Your task to perform on an android device: I want to make a copy of the landscapedesign.pdf file in the nature file so that I can view all important files in one place.
Image 0: 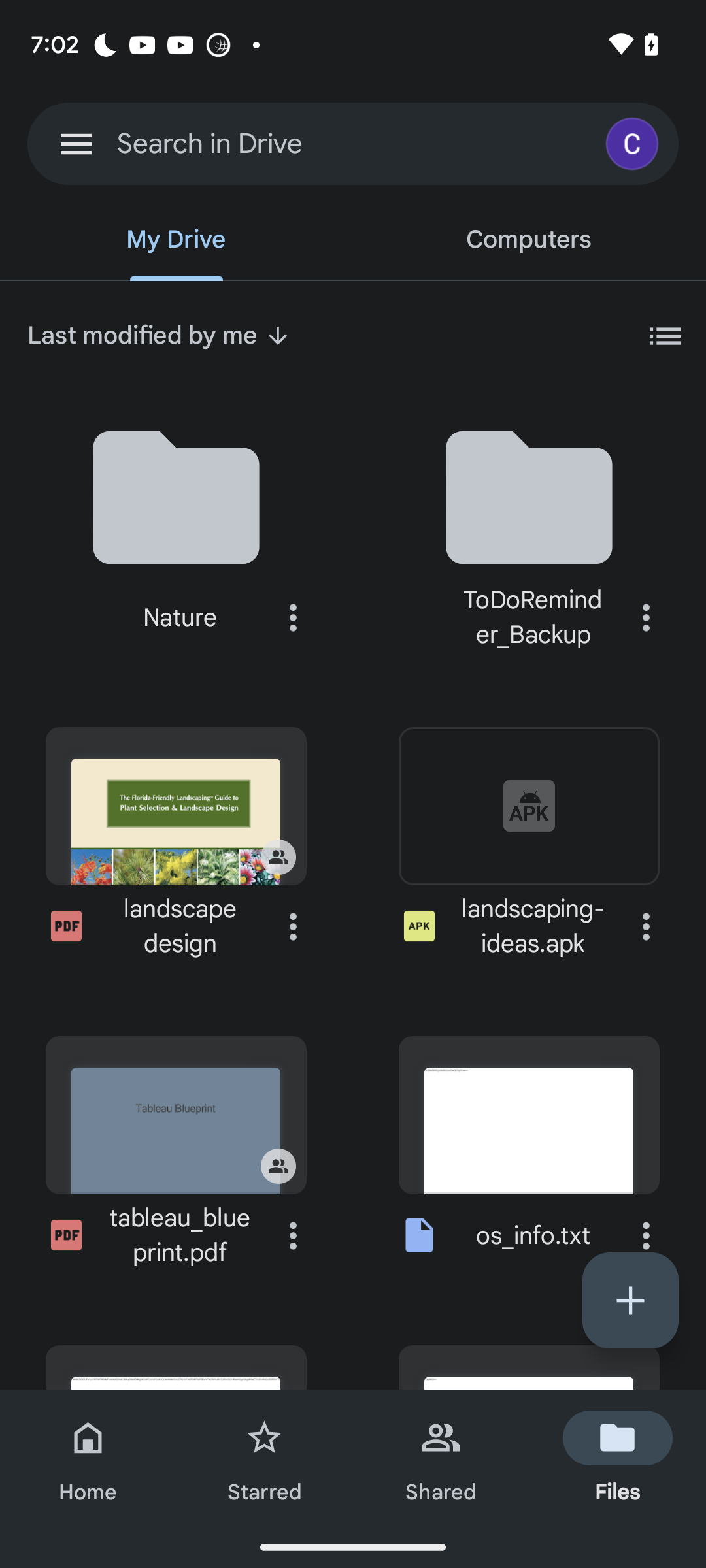
Click on the three dot icon of the landscapedesign.pdf file
Step 0: click (293, 926)
Image 1: 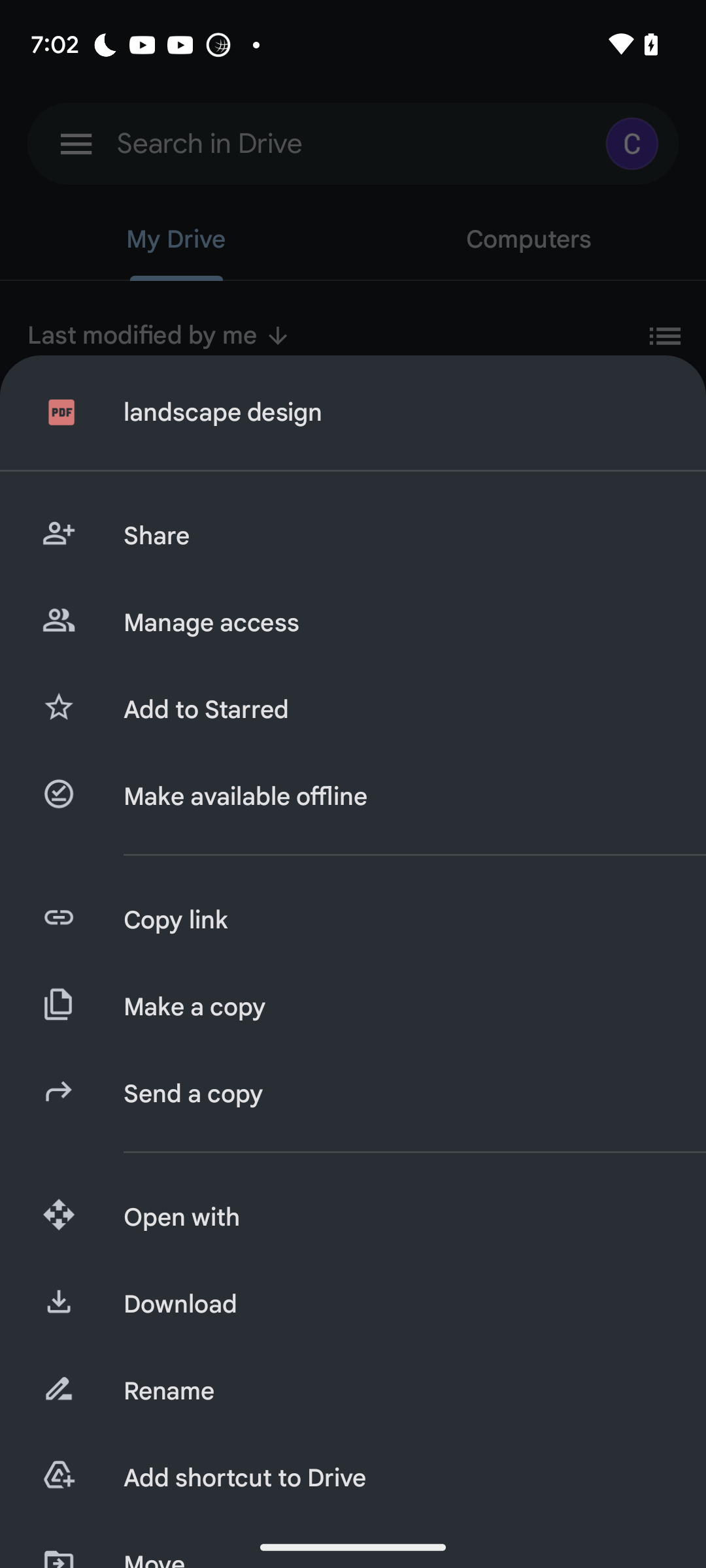
Click on make a copy option
Step 1: click (394, 1007)
Image 2: 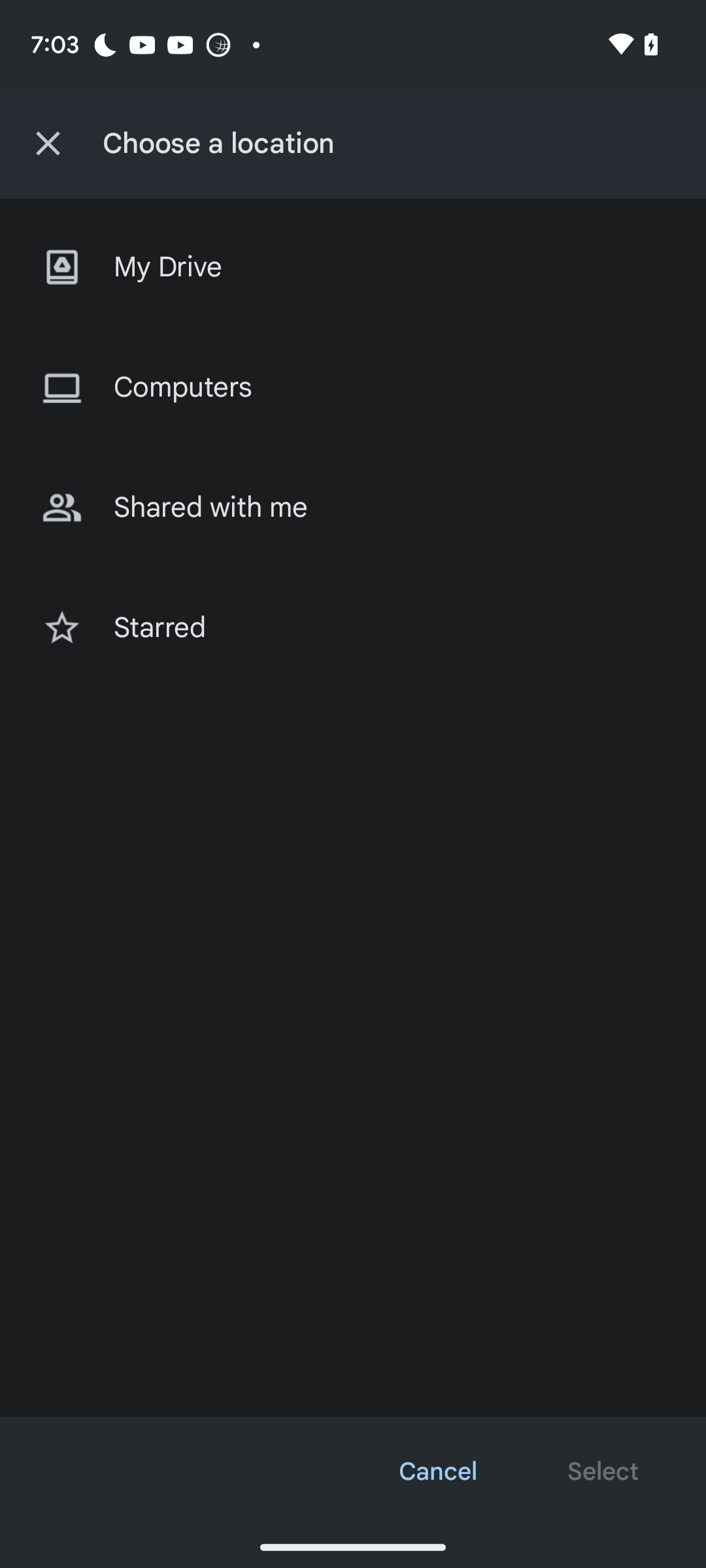
Click on my drive option
Step 2: click (368, 267)
Image 3: 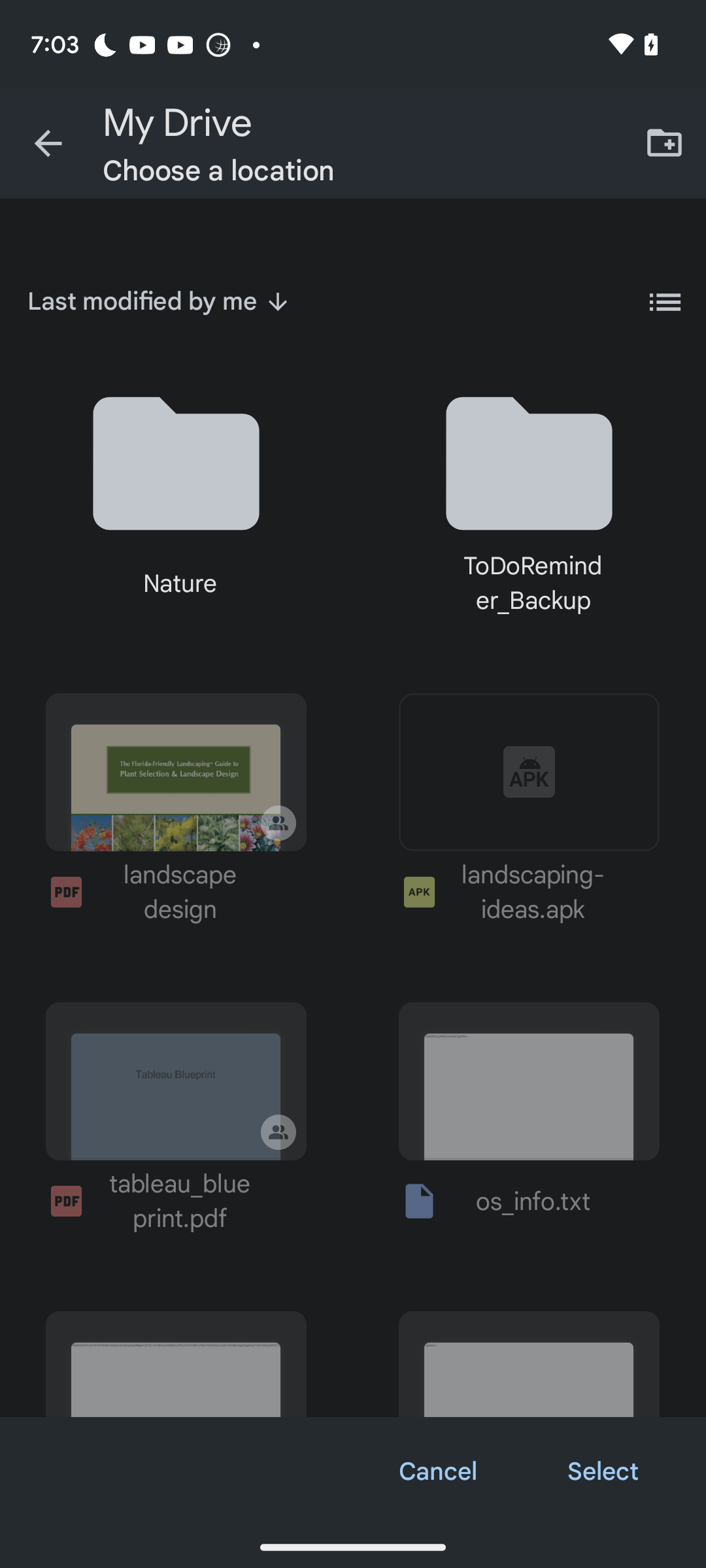
Click on the nature folder
Step 3: click (175, 463)
Image 4: 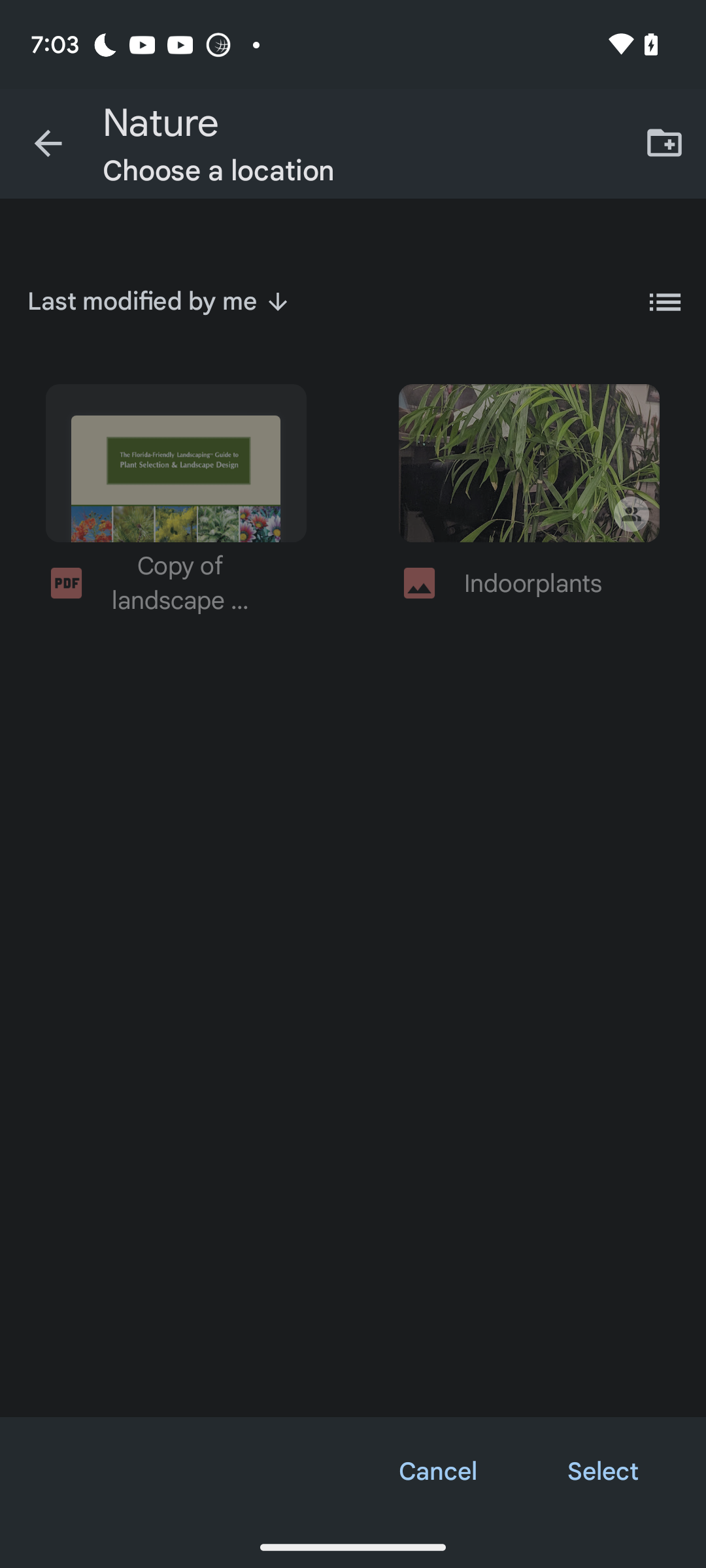
Click on select option
Step 4: click (603, 1471)
Image 5: 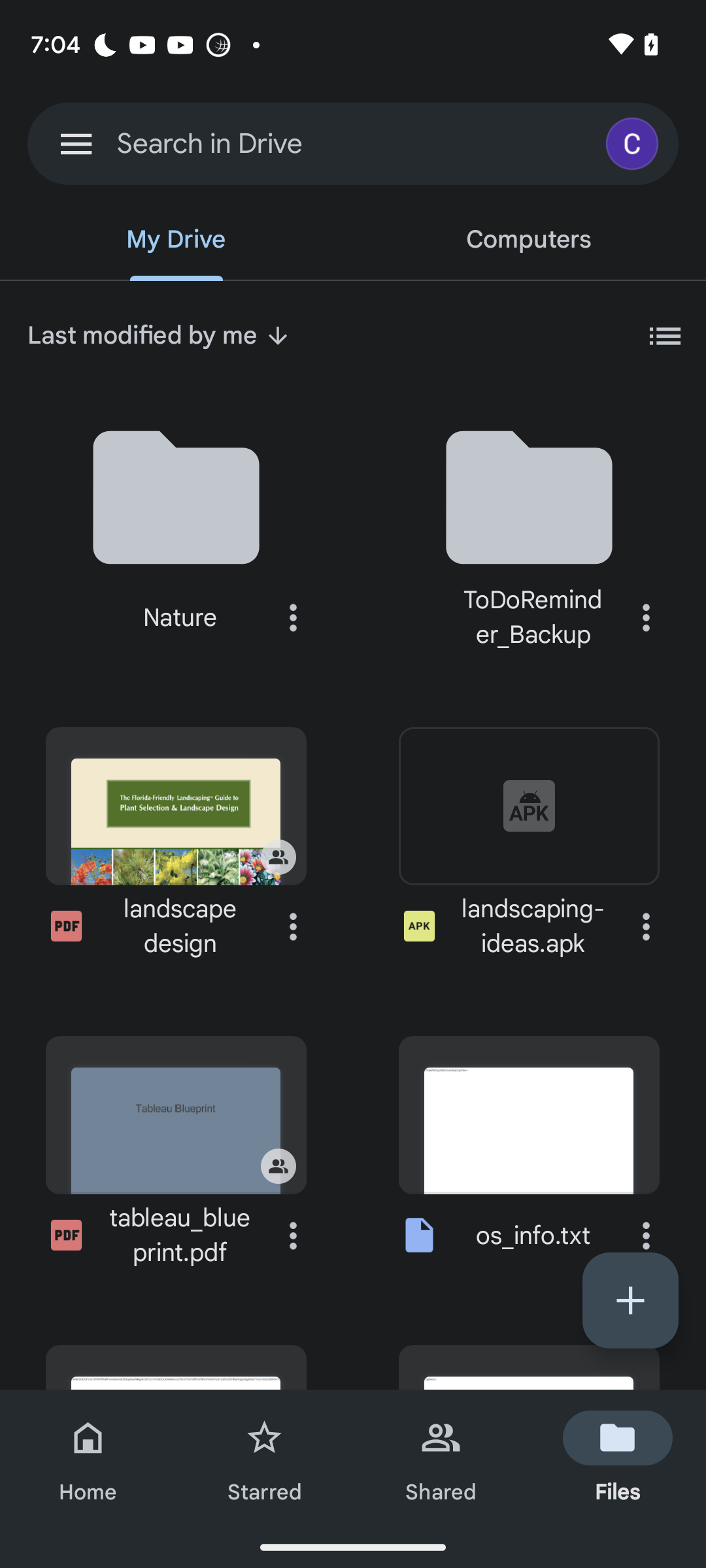
Click on nature folder to view landscapedesign.pdf file
Step 5: click (175, 497)